Your task to perform on an android device: I often traveled with American airlines as I liked their service, so look for flight details for these airlines in the skyscanner app, which includes direct flights from both ends.
Image 0: 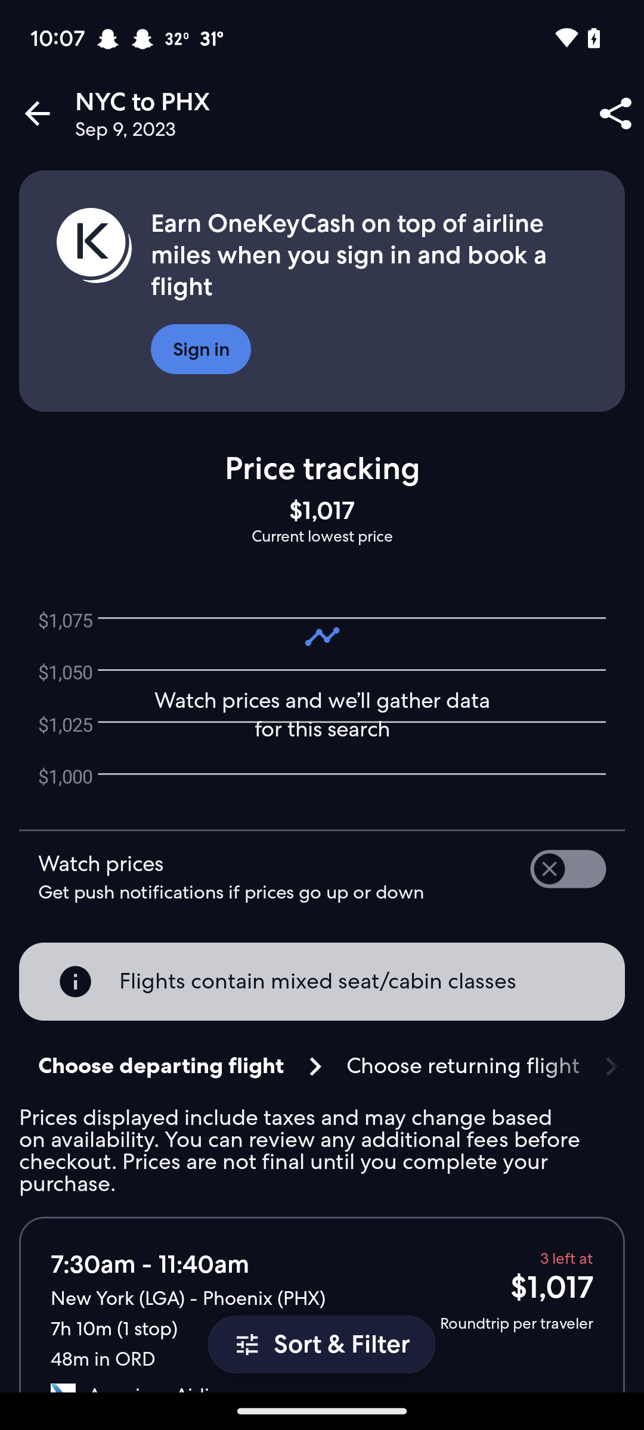
Open the Skyscanner app
Step 0: open app "Skyscanner"
Image 1: 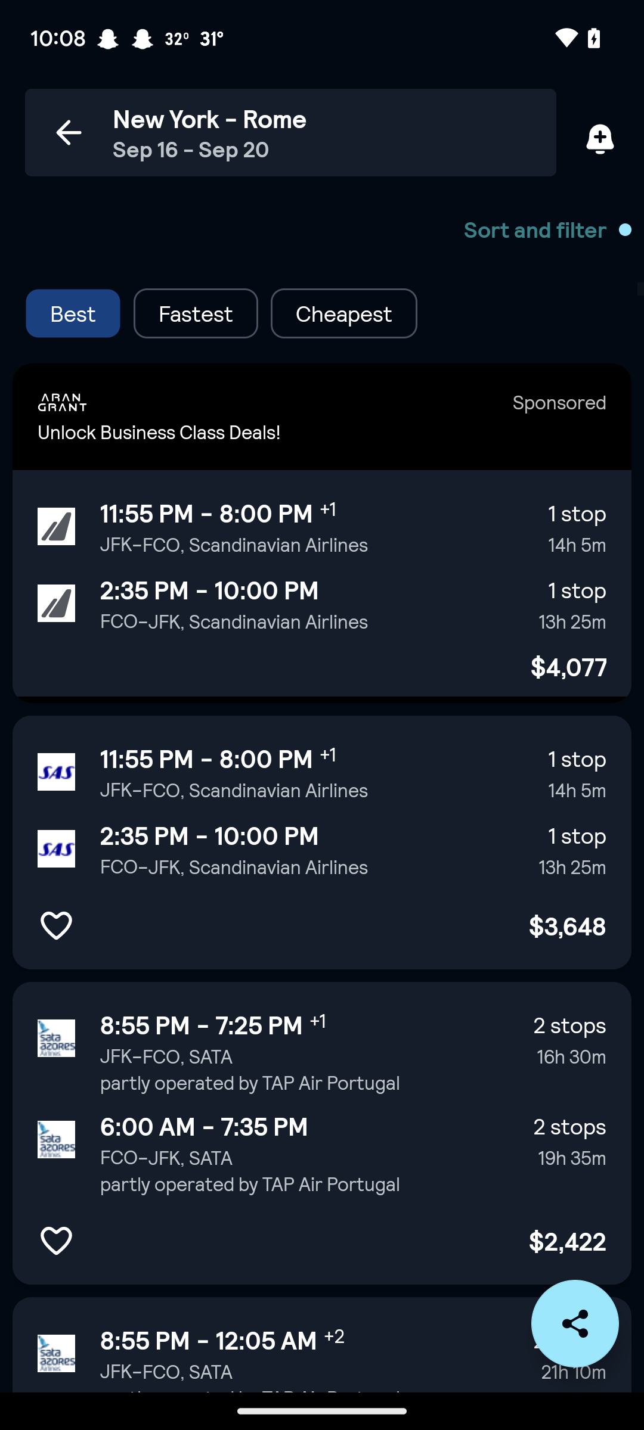
Click on the sort and filter button at the top of the screen
Step 1: click (535, 229)
Image 2: 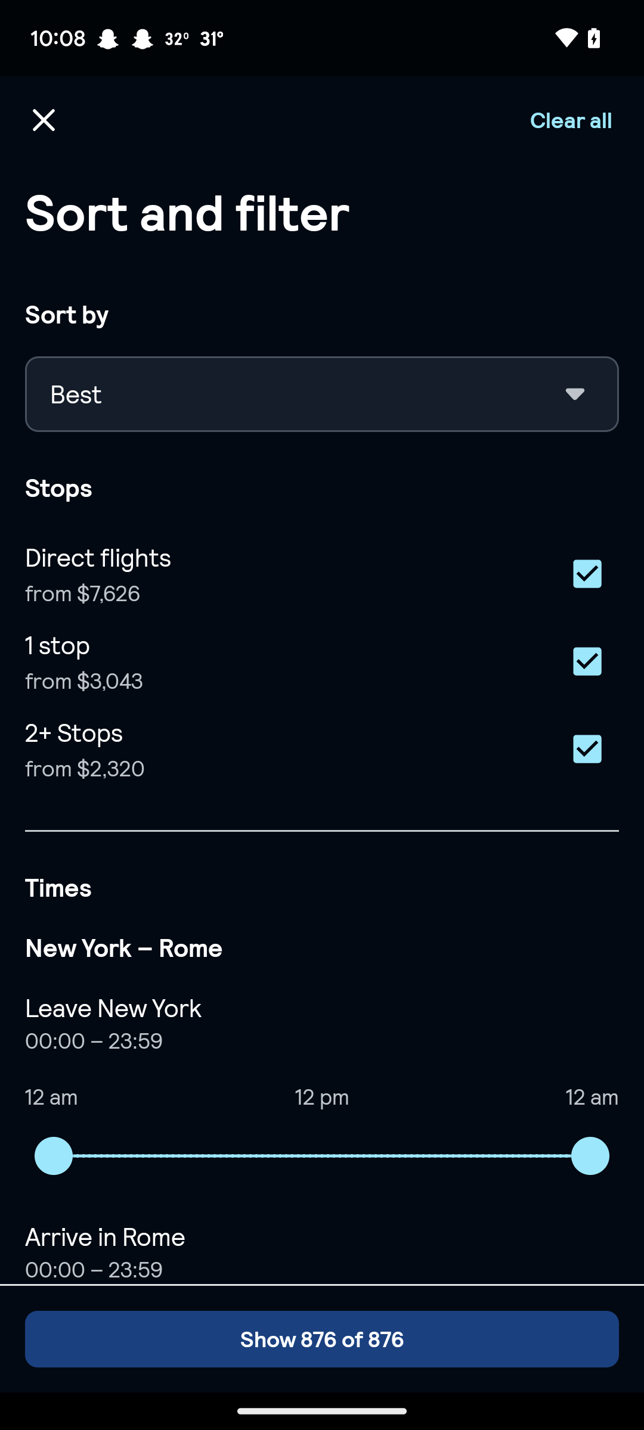
Deselect the 1 stop checkbox
Step 2: click (590, 661)
Image 3: 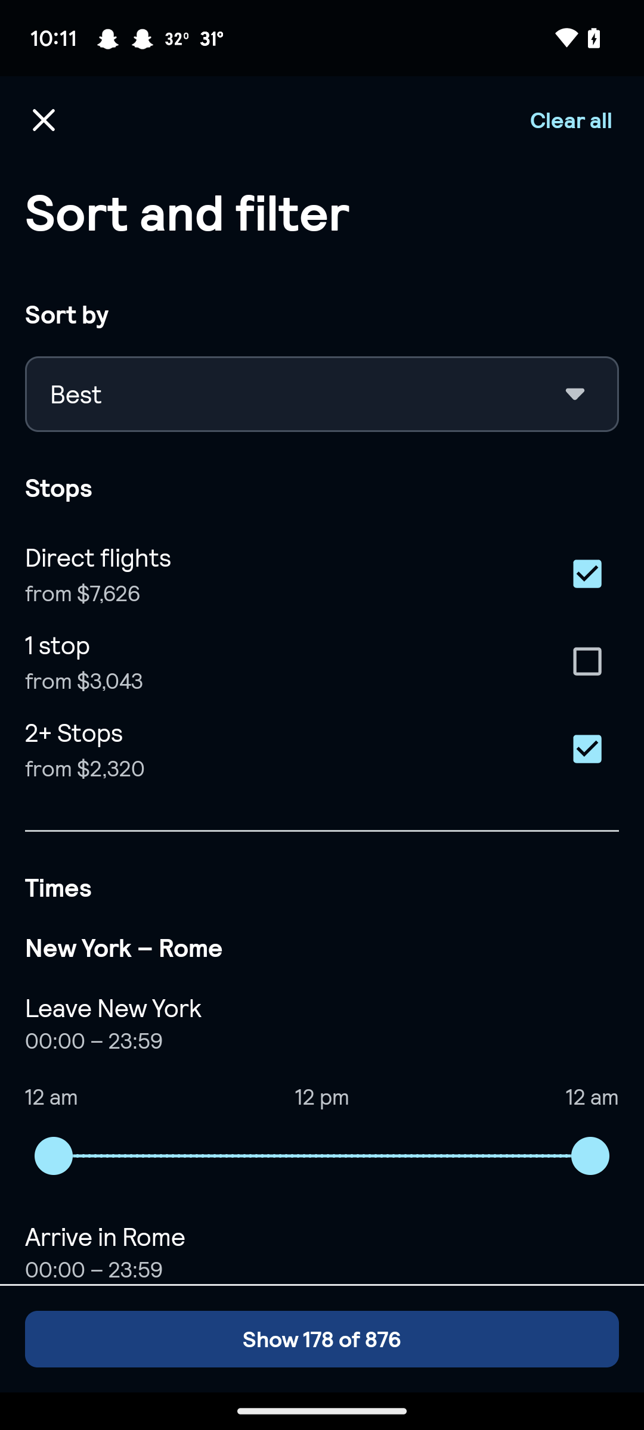
Deselect the 2+ stops checkbox
Step 3: click (590, 749)
Image 4: 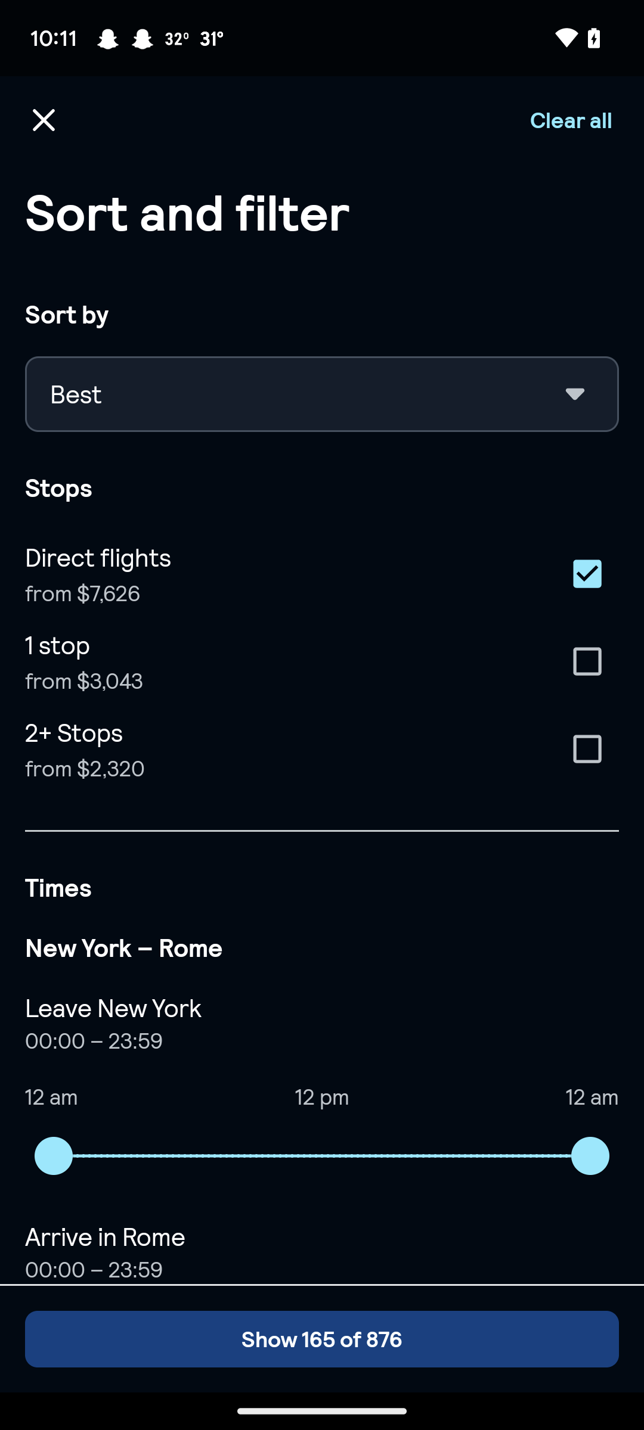
Swipe up to view the airlines
Step 4: scroll down
Image 5: 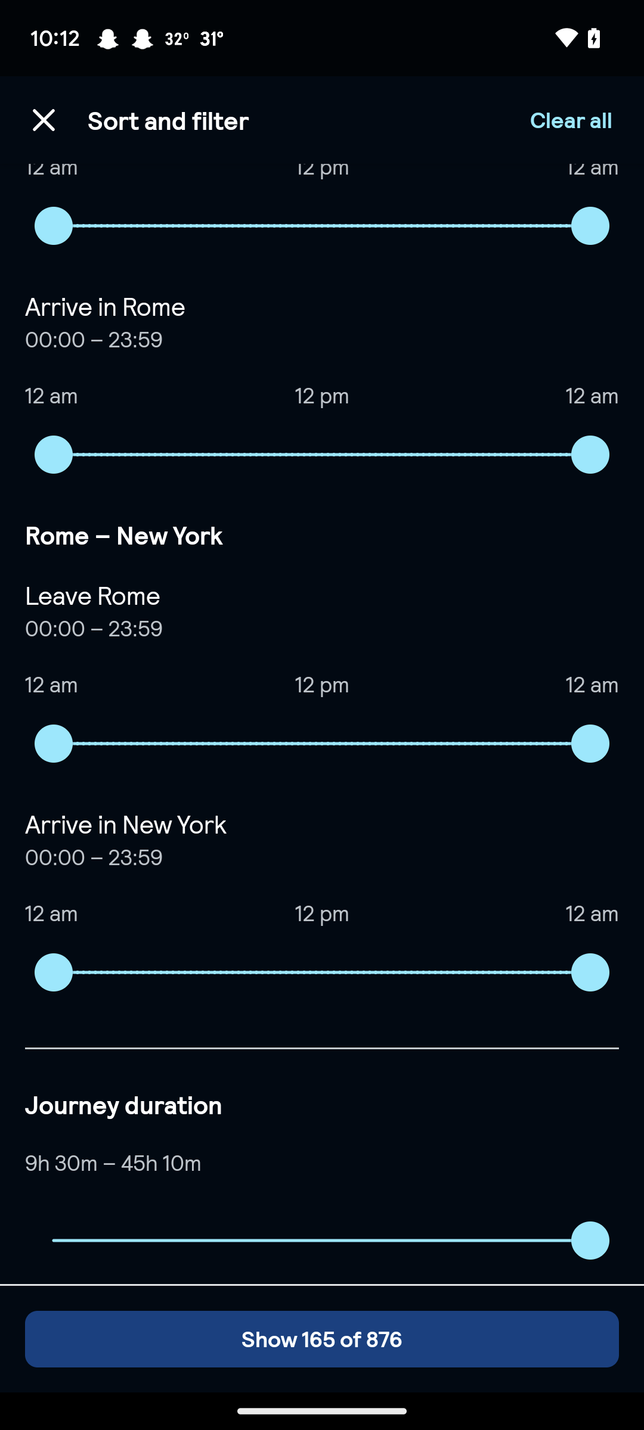
Swipe up to view the airlines
Step 5: scroll down
Image 6: 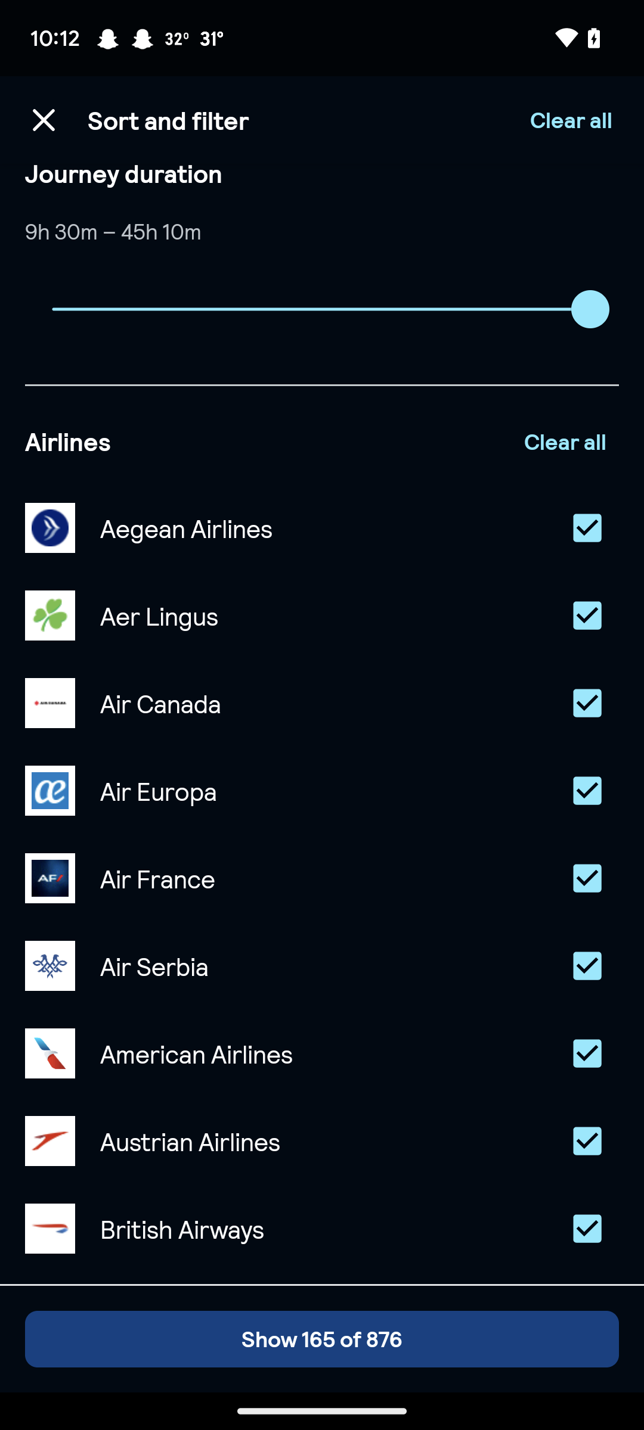
Clear all the airlines
Step 6: click (565, 442)
Image 7: 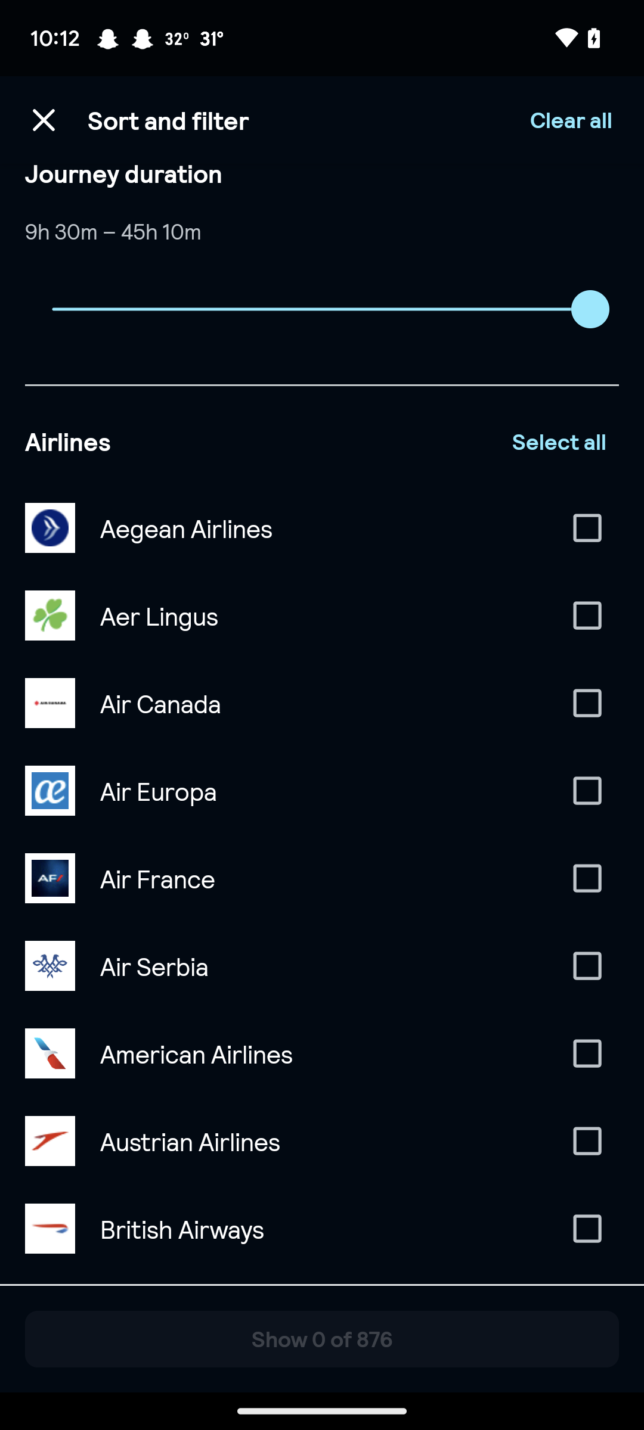
Click on the american Airlines
Step 7: click (590, 1053)
Image 8: 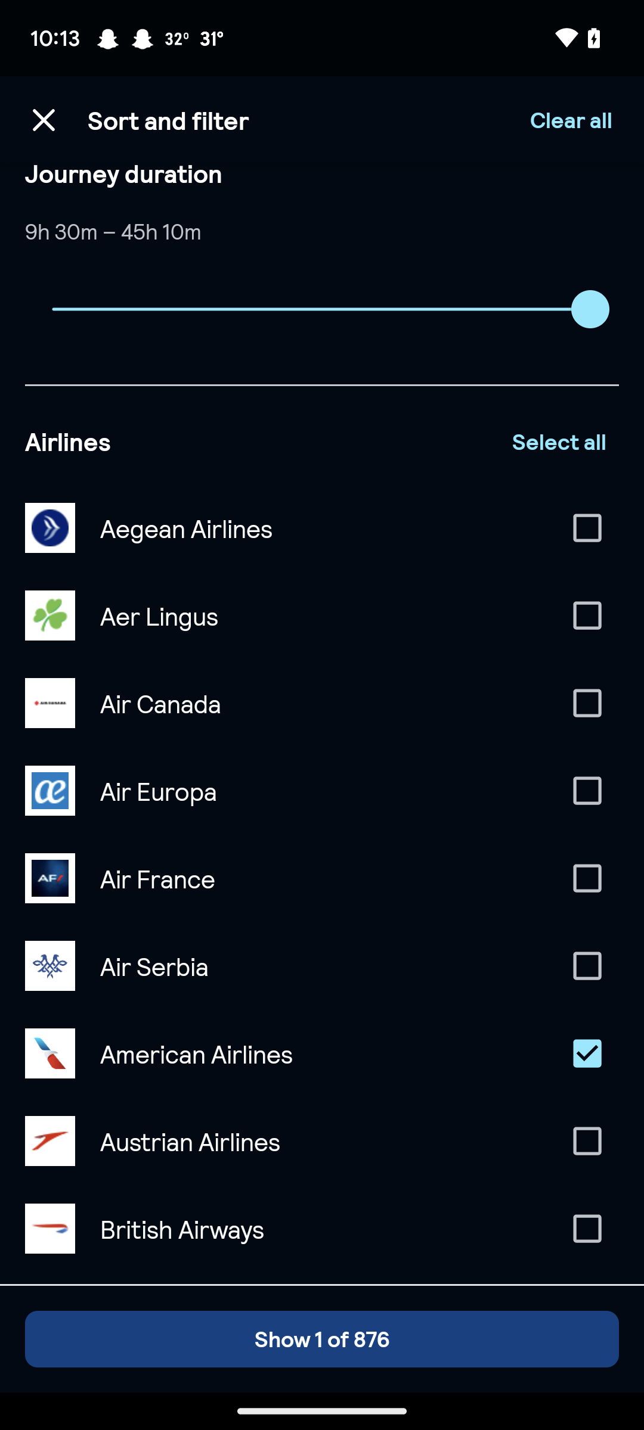
Click on the show button
Step 8: click (322, 1339)
Image 9: 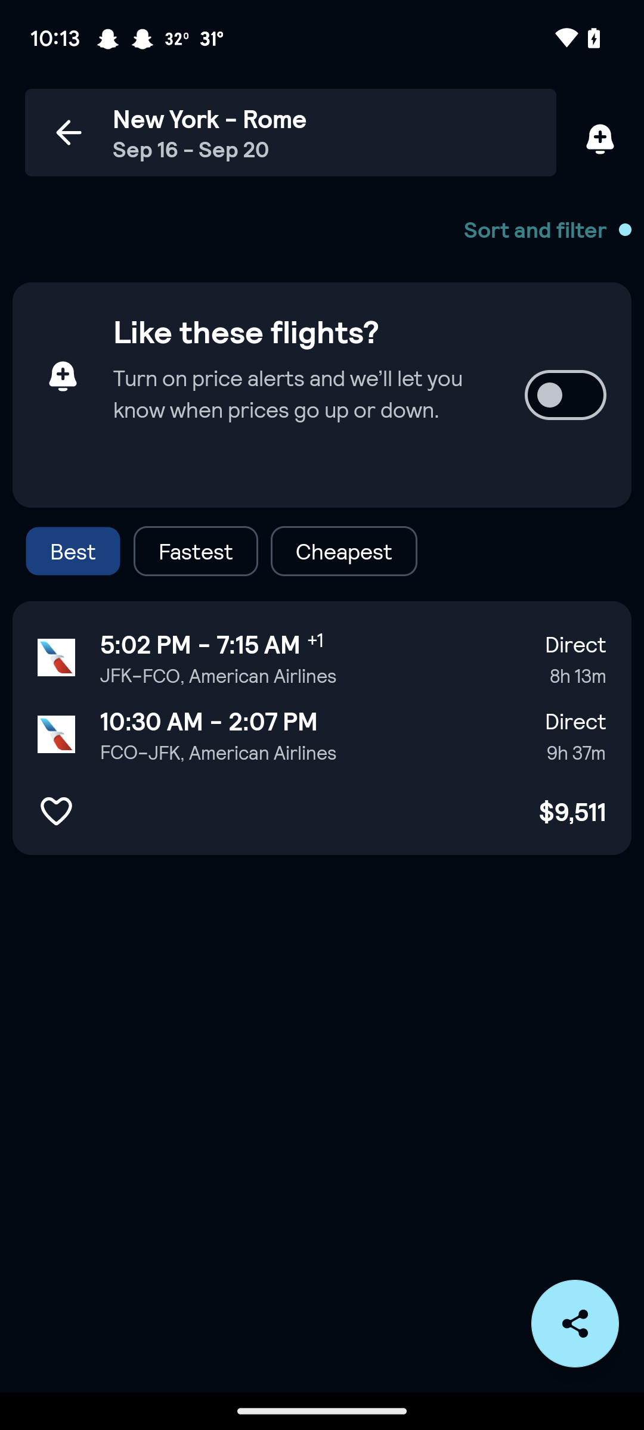
Open the suggested result
Step 9: click (321, 729)
Image 10: 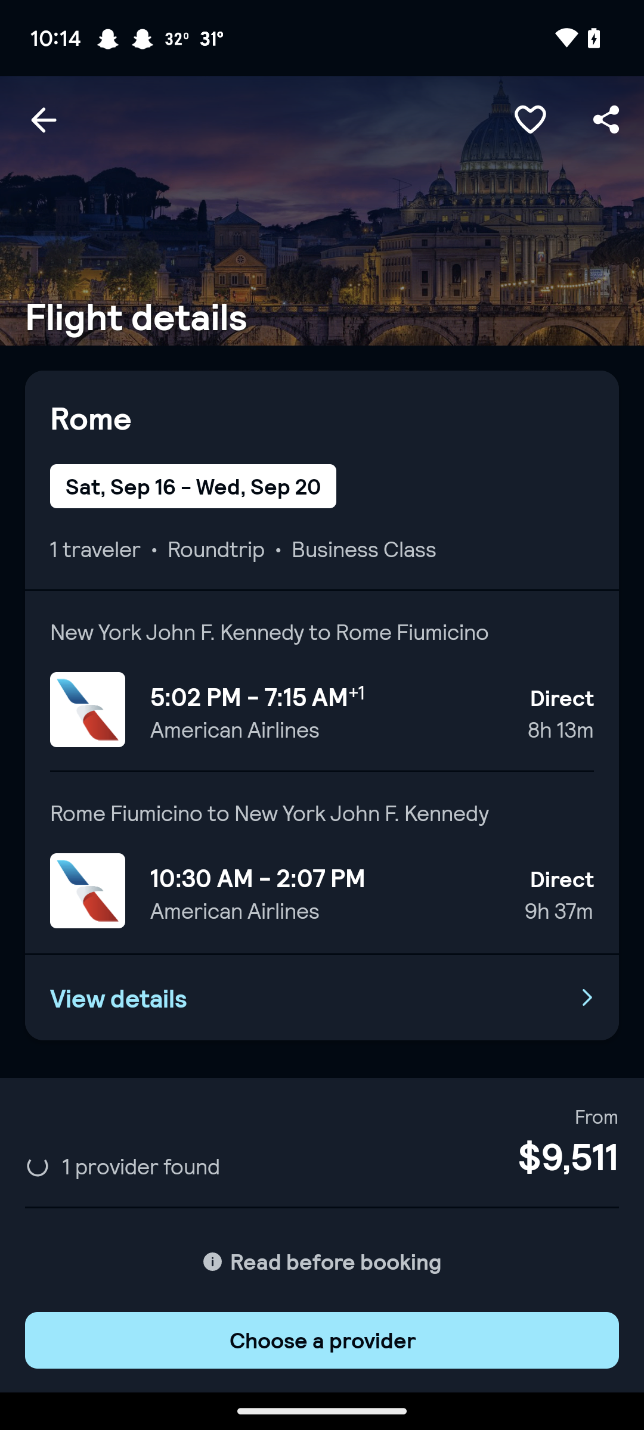
Click on the View Details
Step 10: click (322, 997)
Image 11: 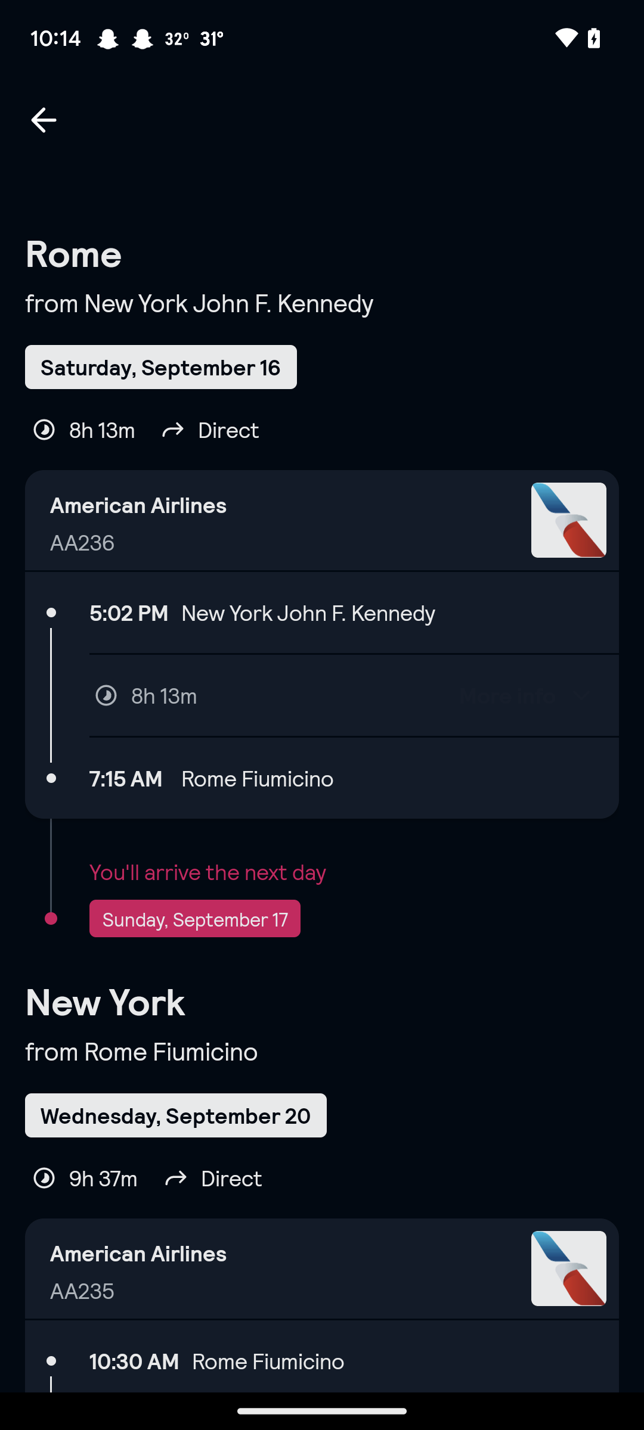
Click on the View Details
Step 11: wait